Your task to perform on an android device: I will select the kitchen appliance based on the review.
Image 0: 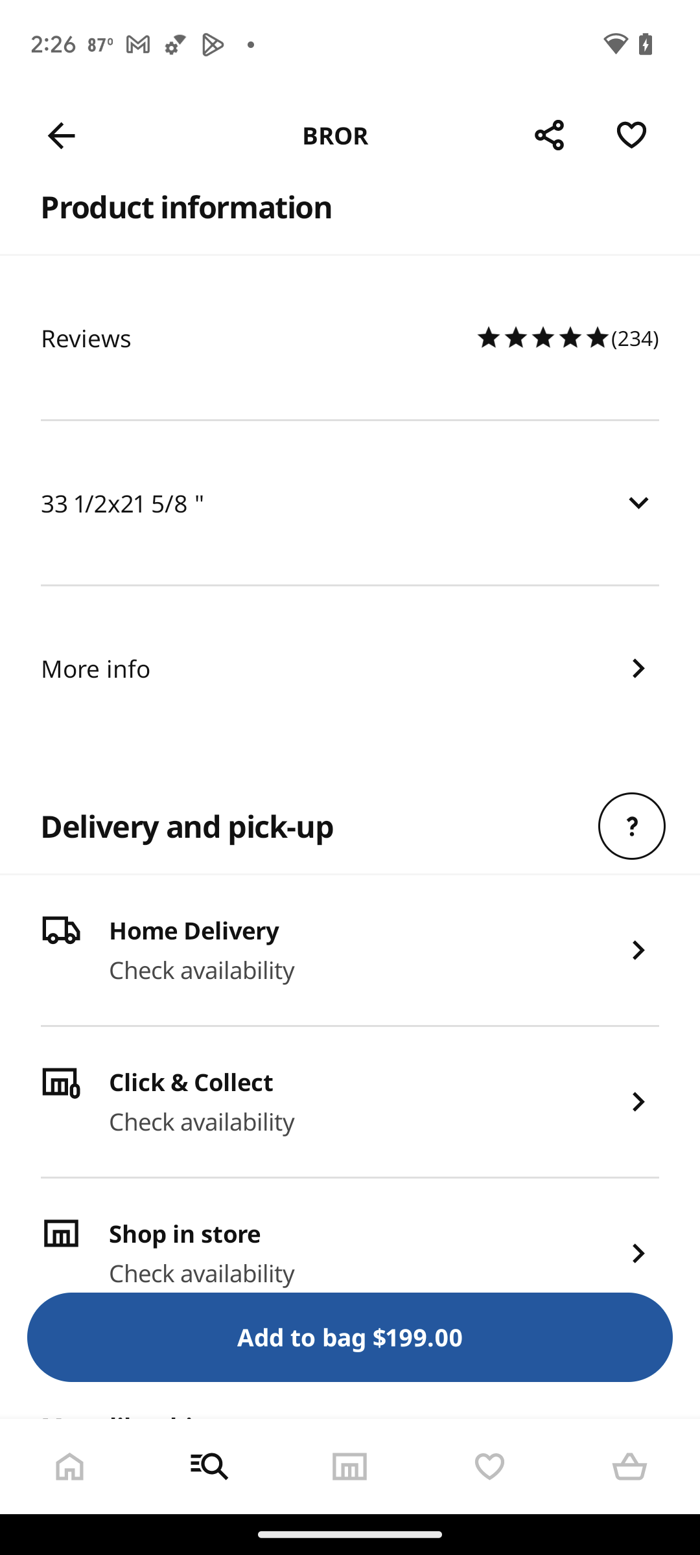
Go back.
Step 0: press back button
Image 1: 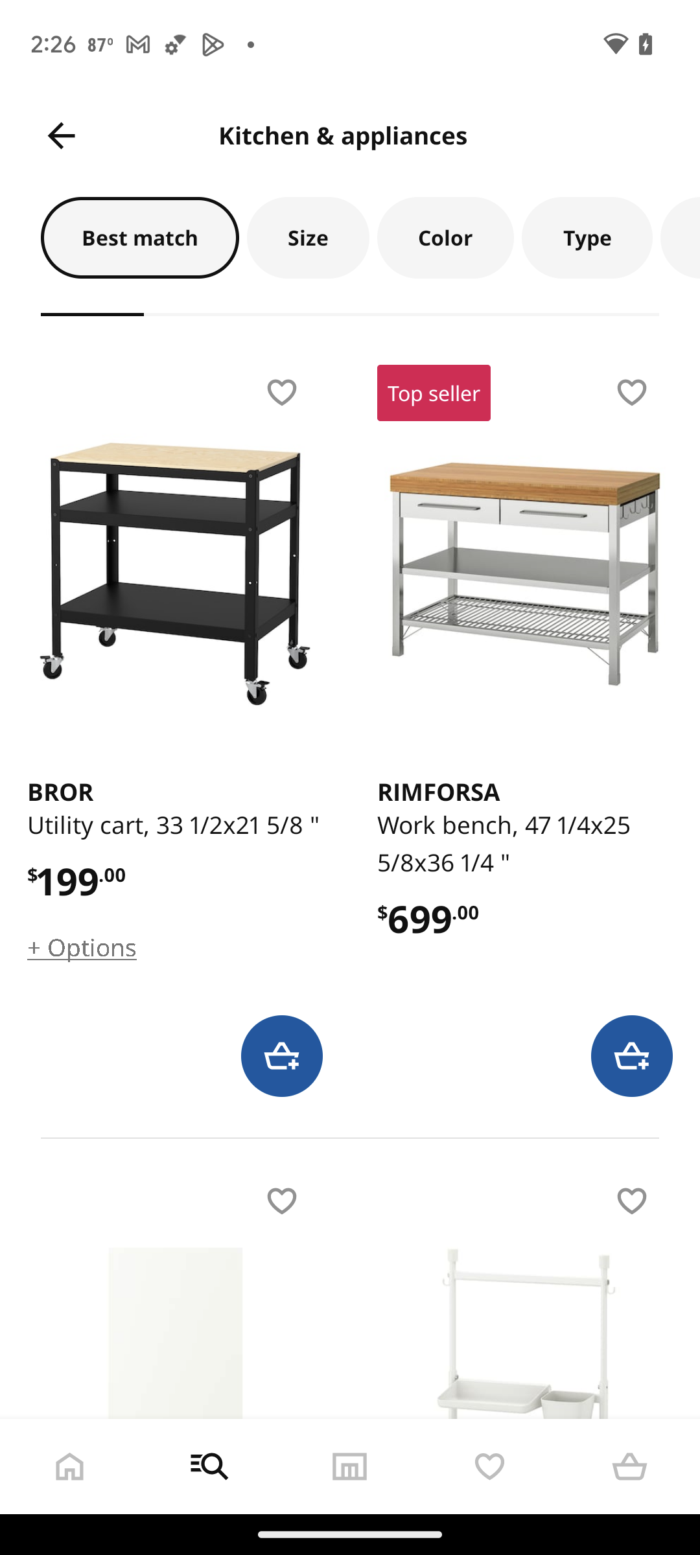
Click on RIMFORSA Work bench.
Step 1: click (525, 574)
Image 2: 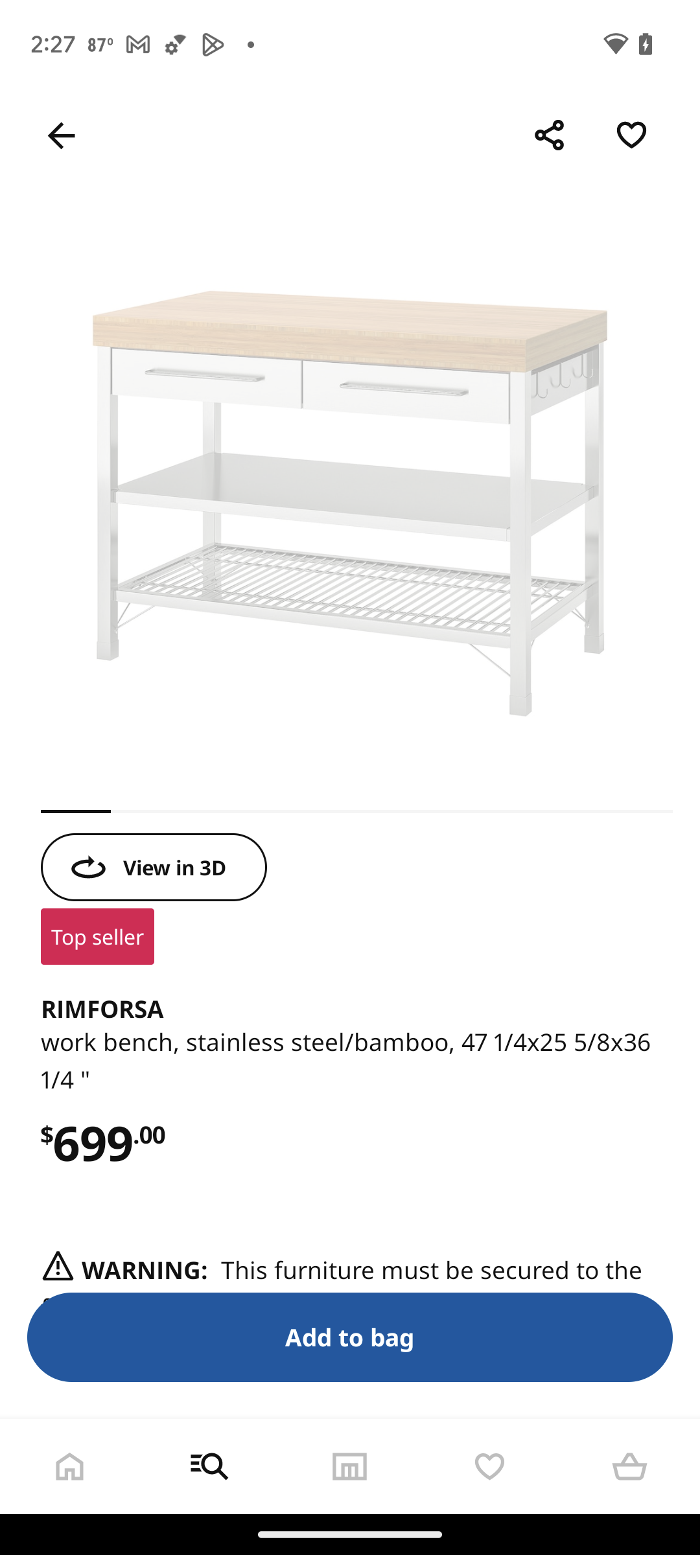
Swipe up to read the review.
Step 2: scroll down
Image 4: 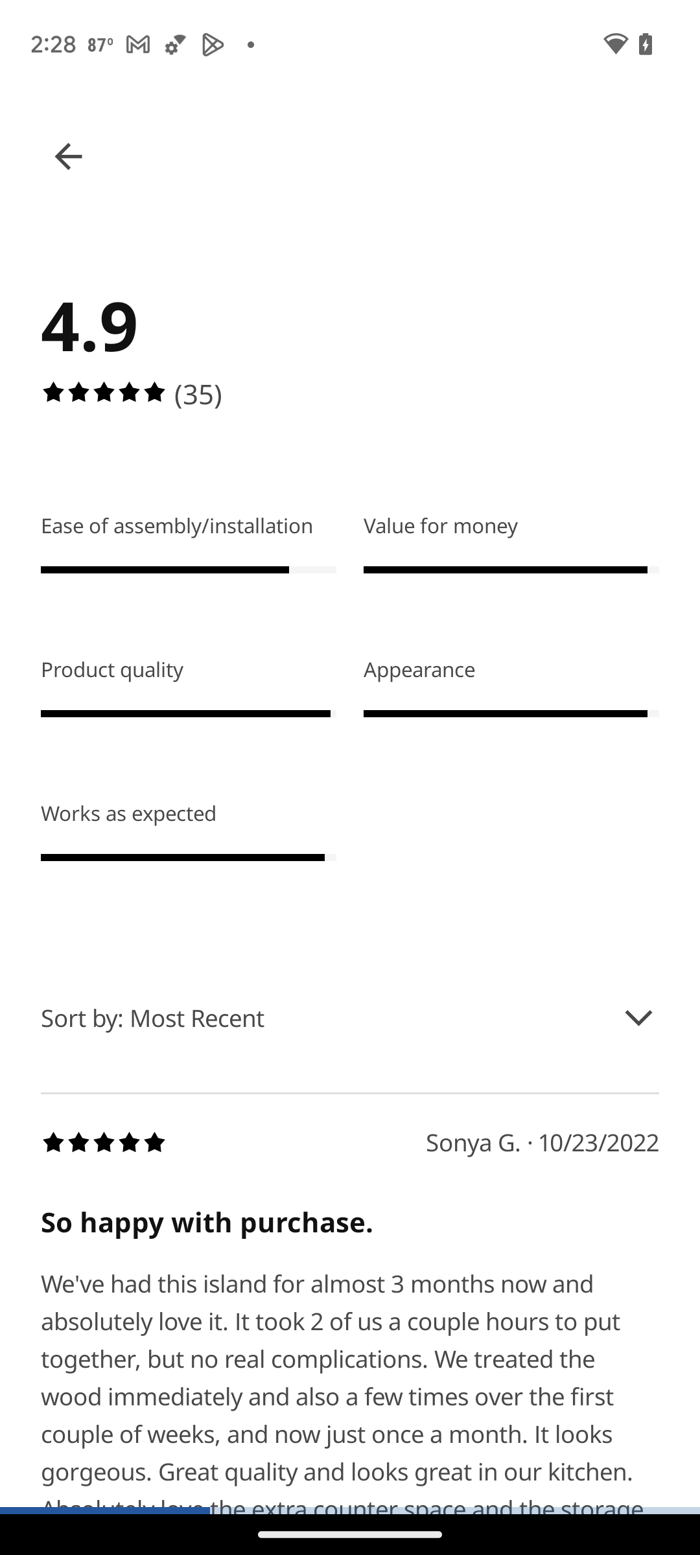
Swipe up.
Step 4: scroll down
Image 5: 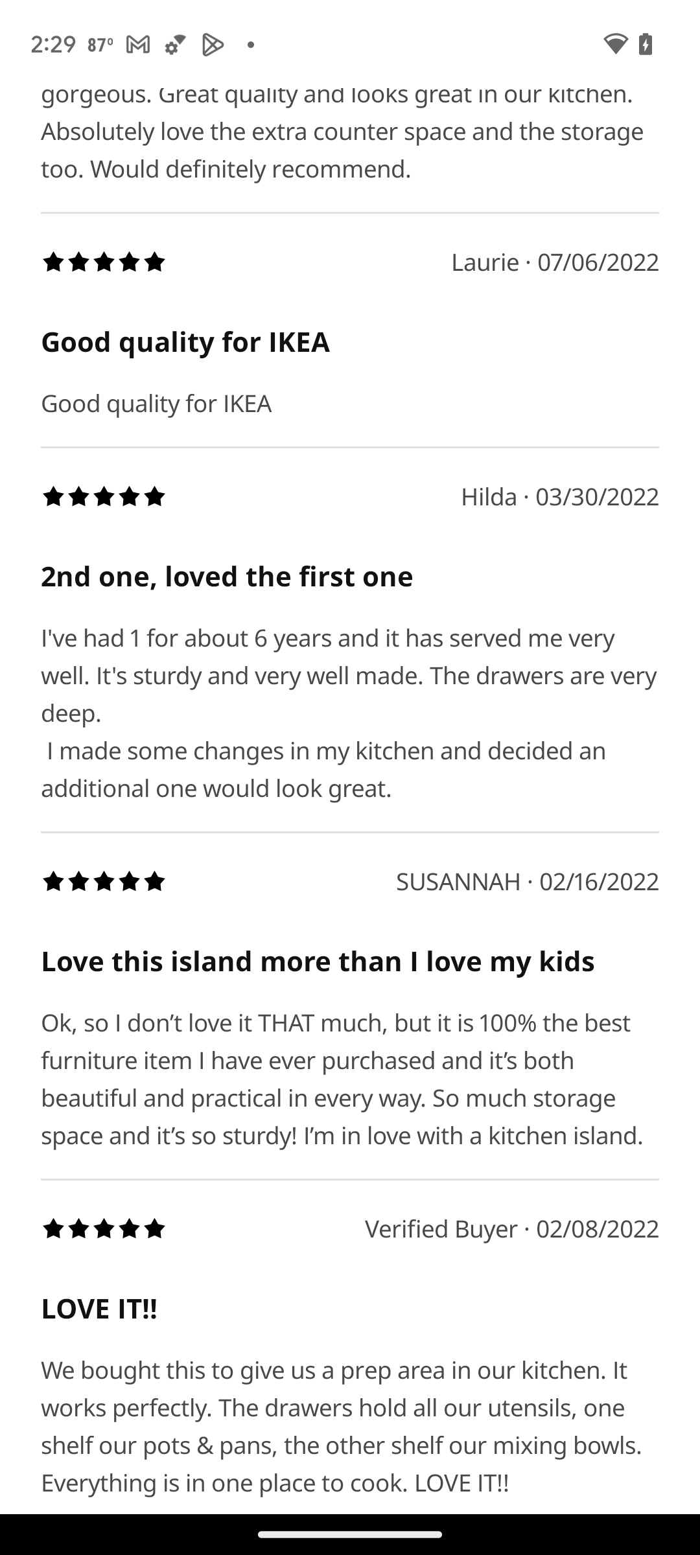
Swipe up.
Step 5: scroll down